Your task to perform on an android device: Show all saved places in google maps
Image 0: 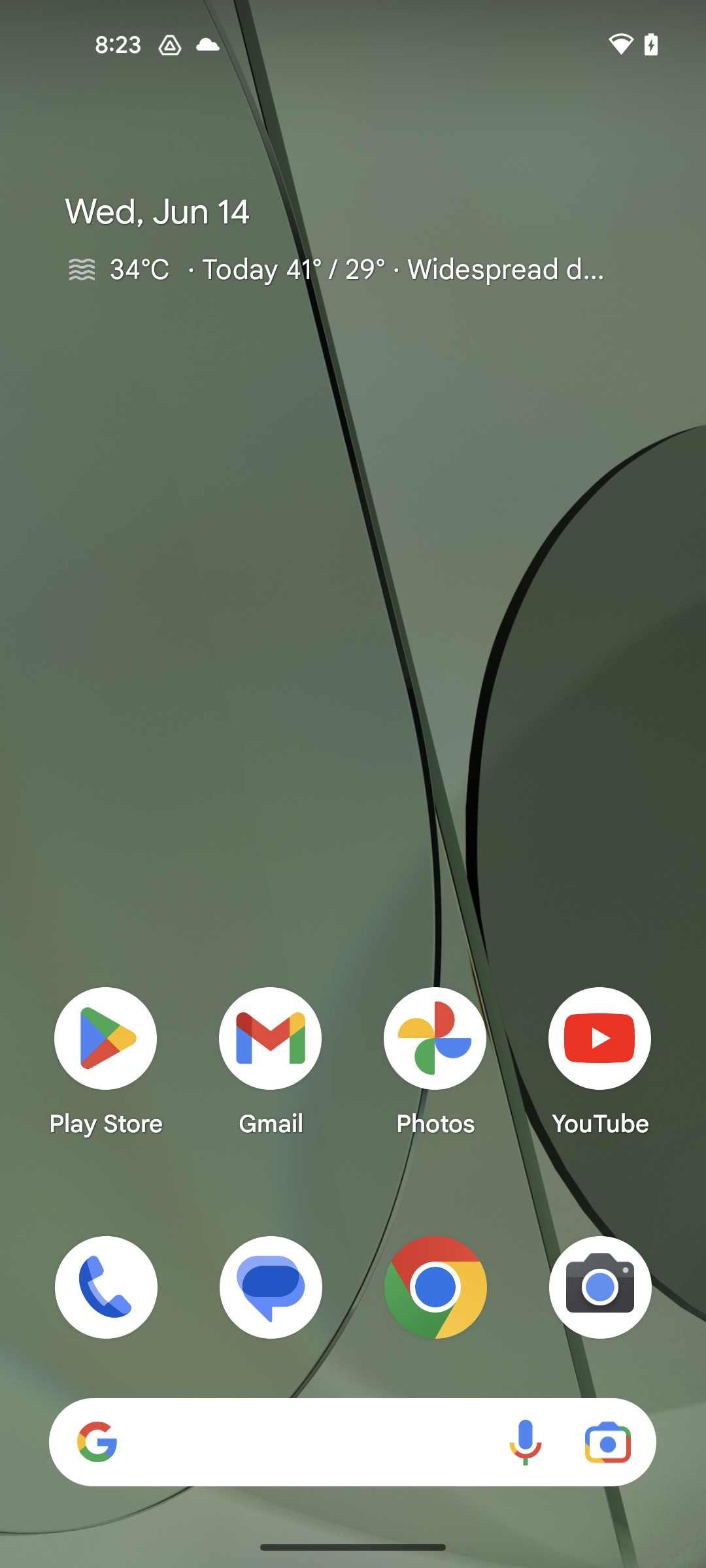
open google maps
Step 0: open app "Maps"
Image 1: 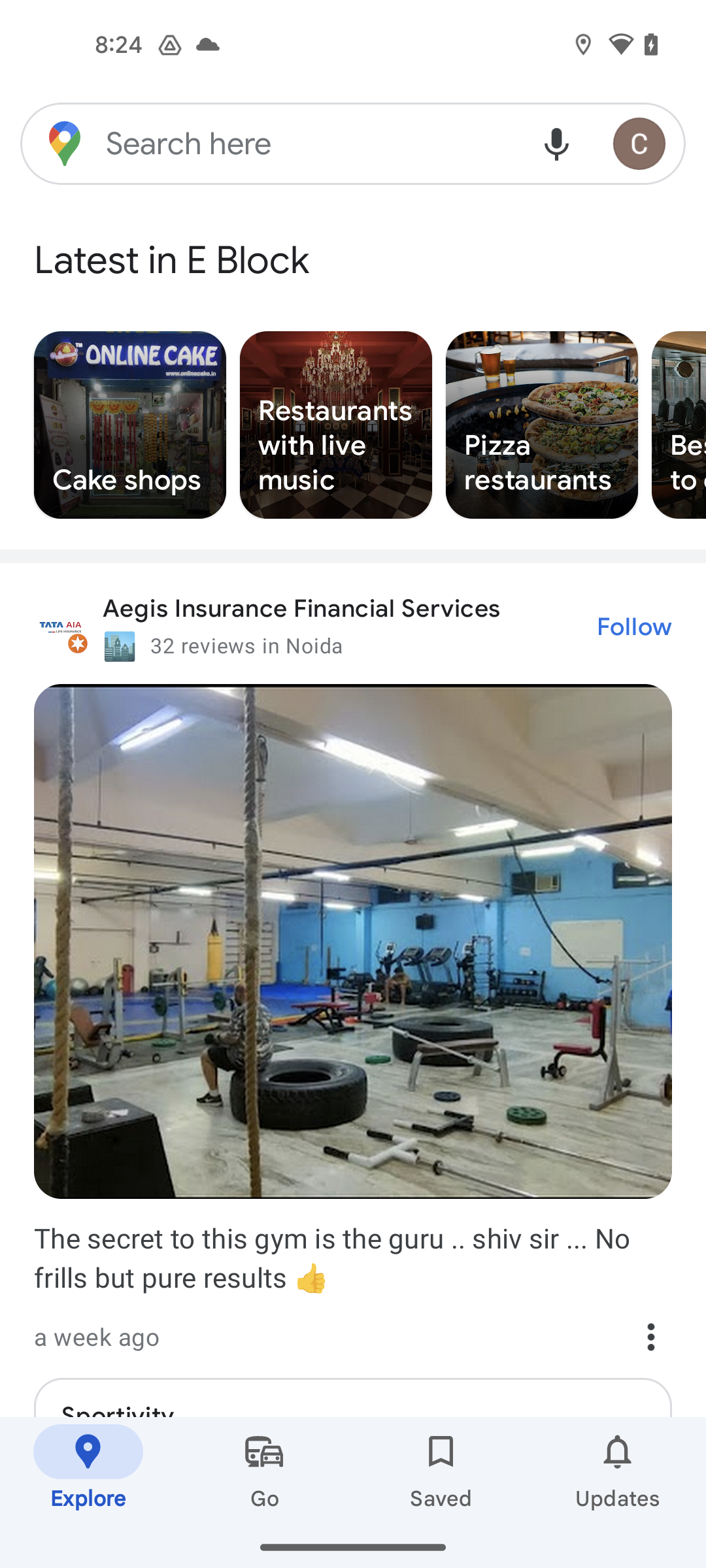
click on the saved tab
Step 1: click (441, 1471)